Your task to perform on an android device: Use the Myntra app to view the details of the Nike Revolution 5 running shoes.
Image 0: 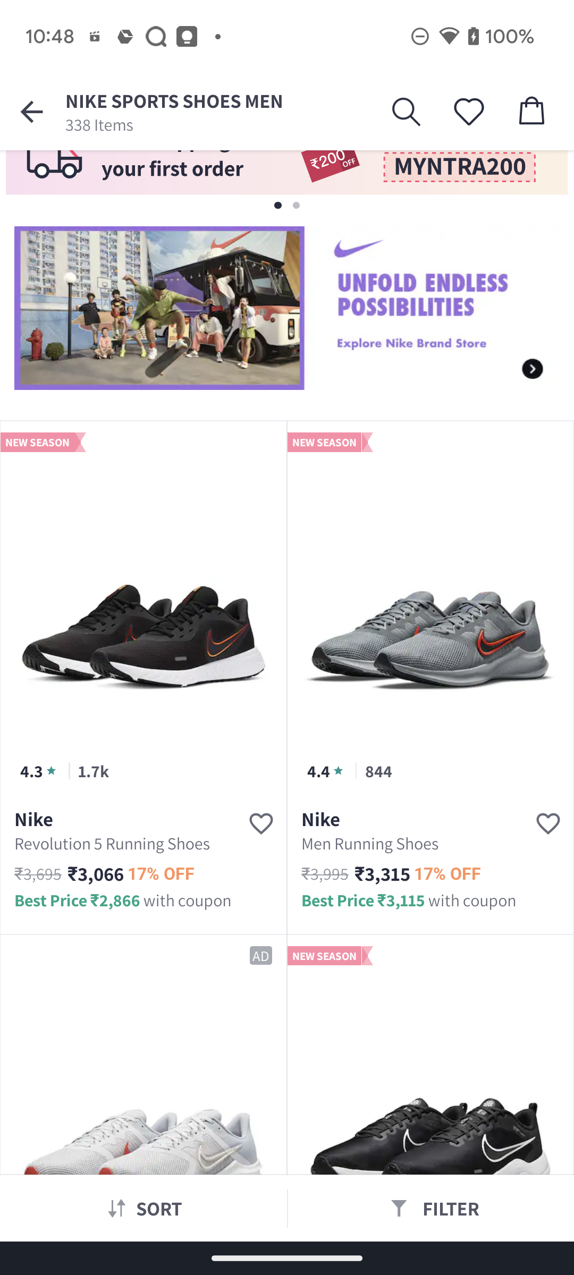
Click on Nike Revolution 5 running shoes
Step 0: click (143, 611)
Image 1: 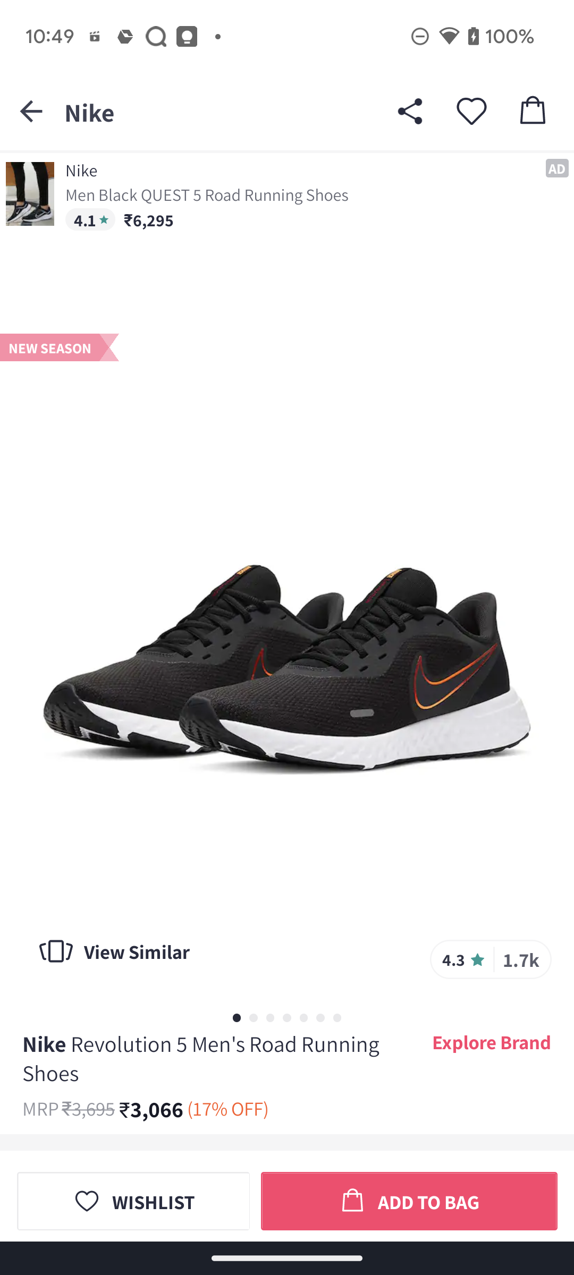
Swipe up to see product details
Step 1: scroll down
Image 2: 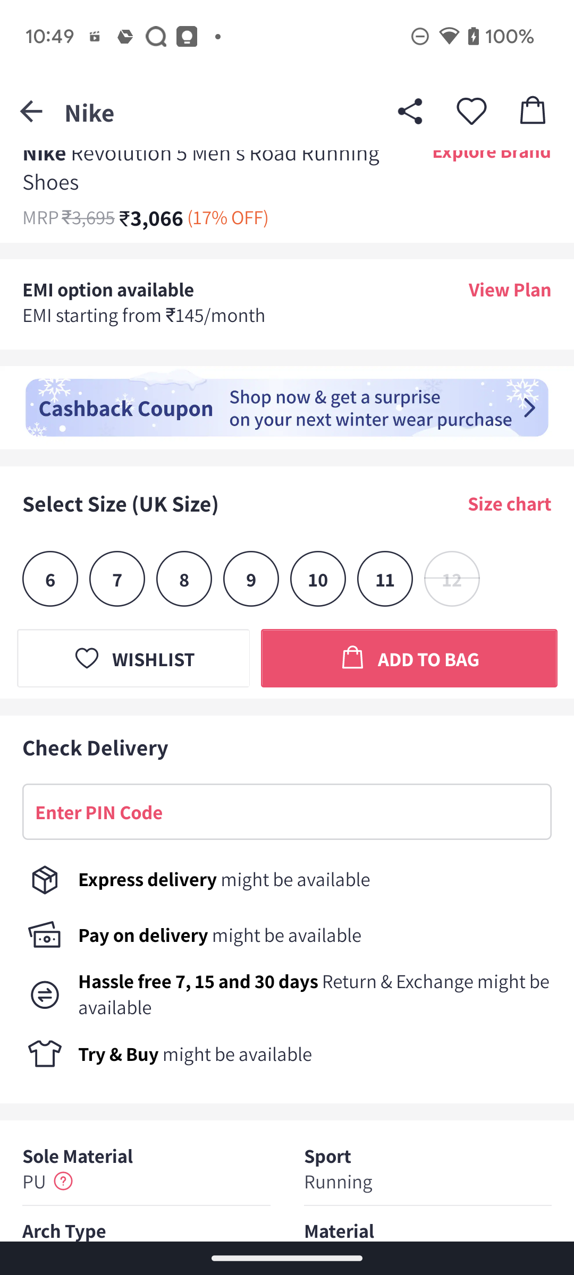
Swipe up to see product details
Step 2: scroll down